Your task to perform on an android device: There is a cycling competition in my city on September 30 at 6 A.M to 11 A.M., and I want to participate in this competition, so create an event in the calendar app to remind me for the cycling competition.
Image 0: 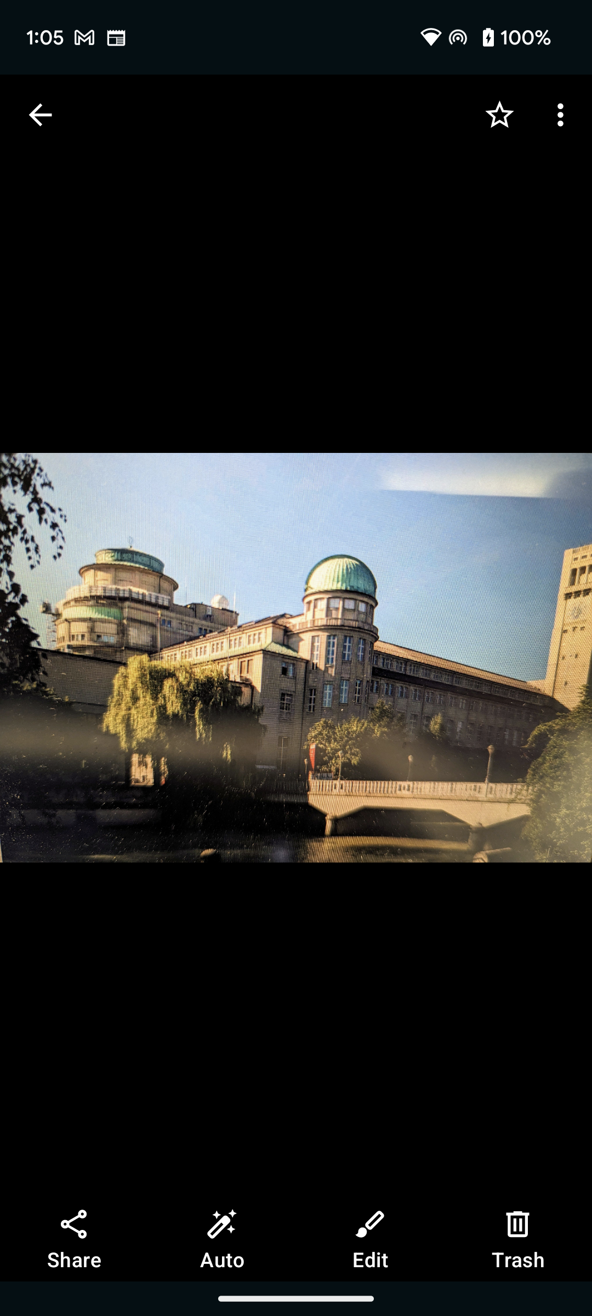
Open the Calendar app
Step 0: open app "Calendar"
Image 1: 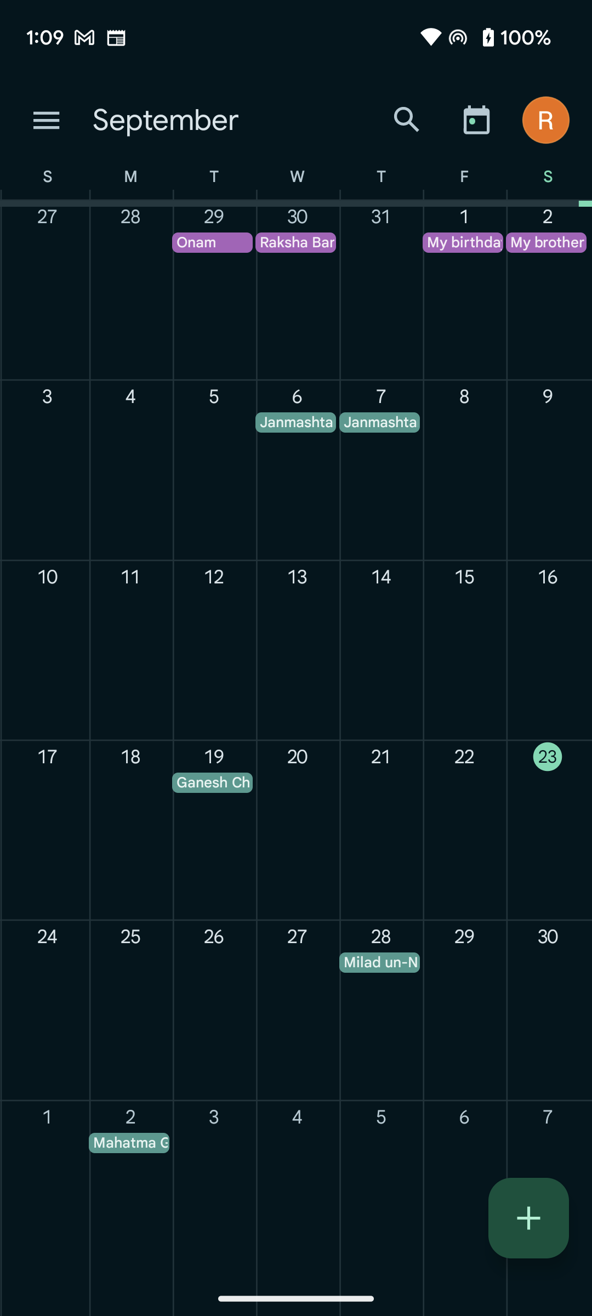
Click on the plus icon at the bottom right corner of the screen to view the create event option
Step 1: click (528, 1218)
Image 2: 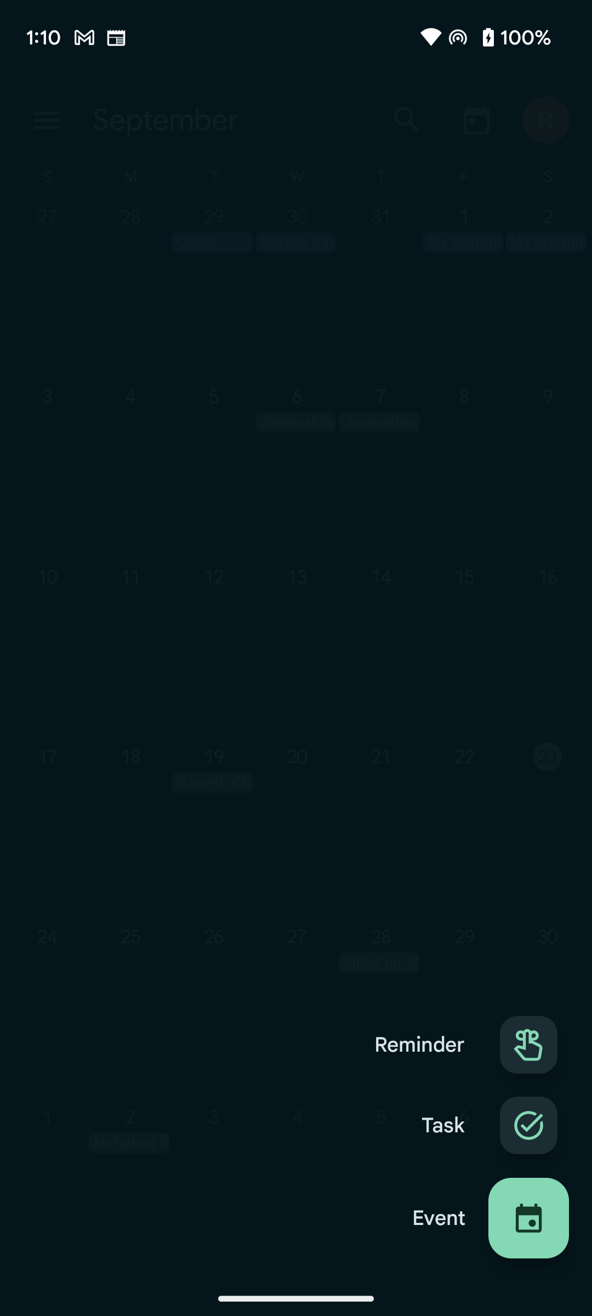
Click on the Event option to create an event
Step 2: click (464, 1192)
Image 3: 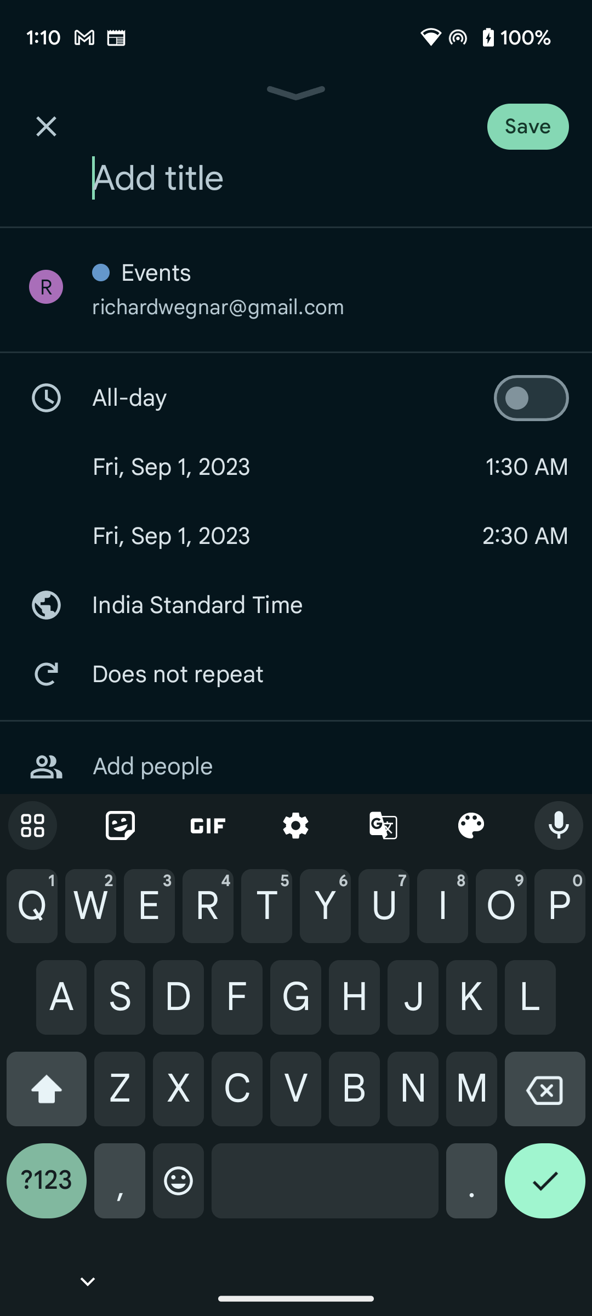
Type Cycling competition in the Add title section to set the title of the event
Step 3: type "Cycling competition"
Image 4: 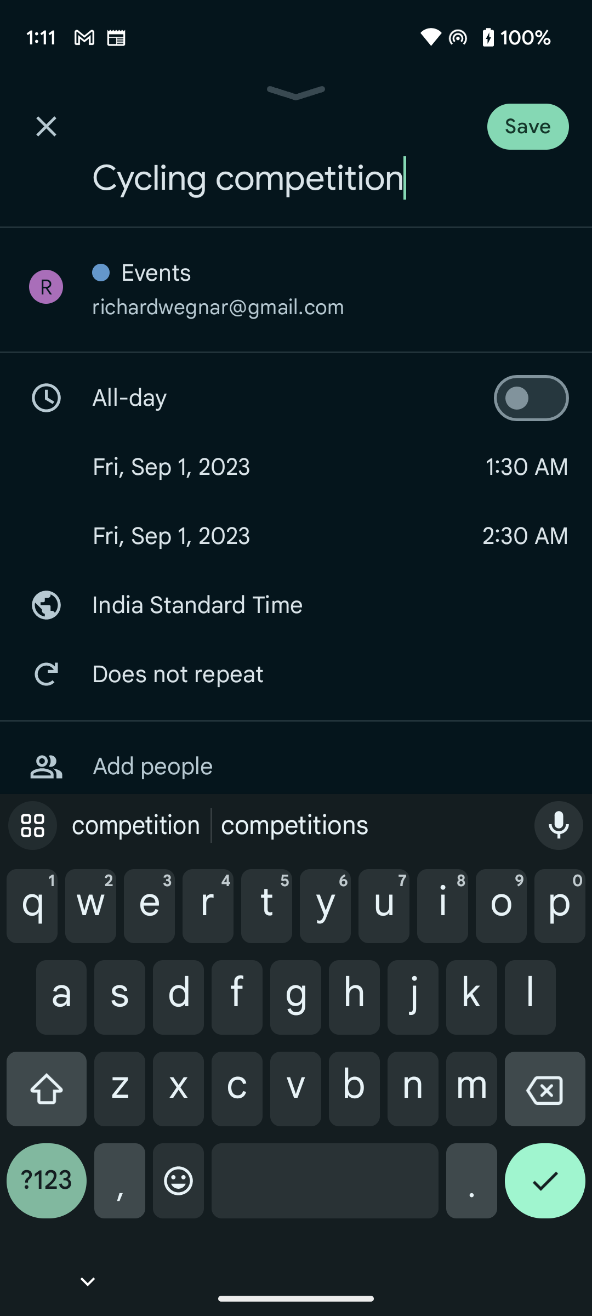
Click on the Fri, Sep1,2023 to set the date
Step 4: click (289, 467)
Image 5: 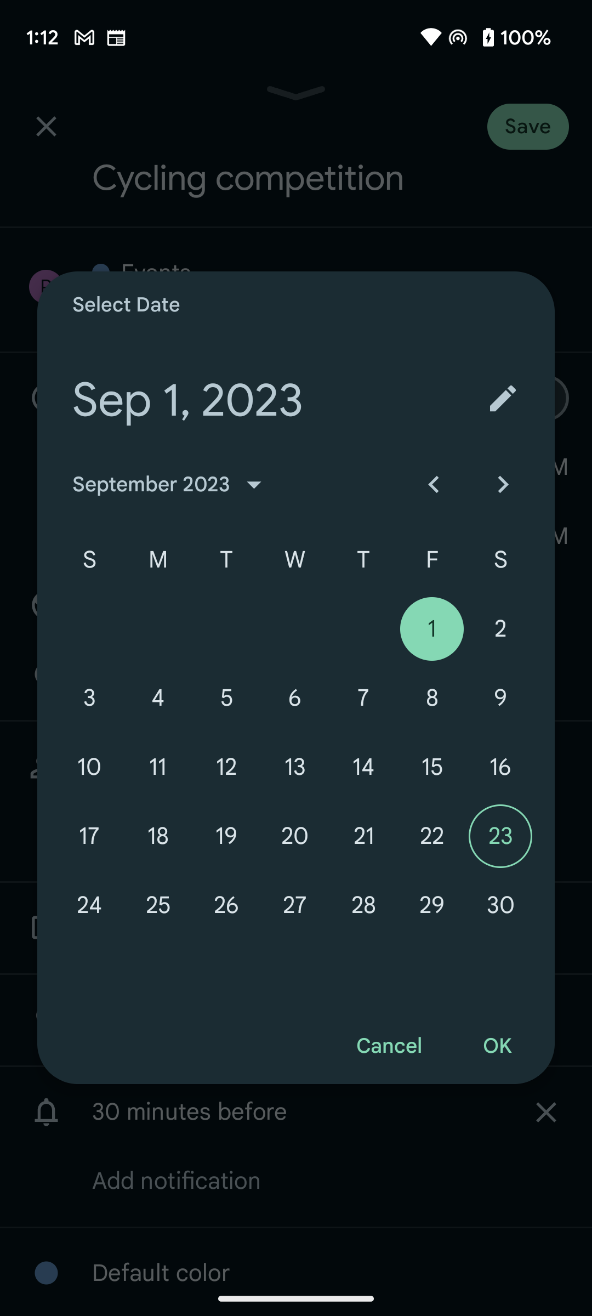
Click on the 30 to select the date
Step 5: click (500, 905)
Image 6: 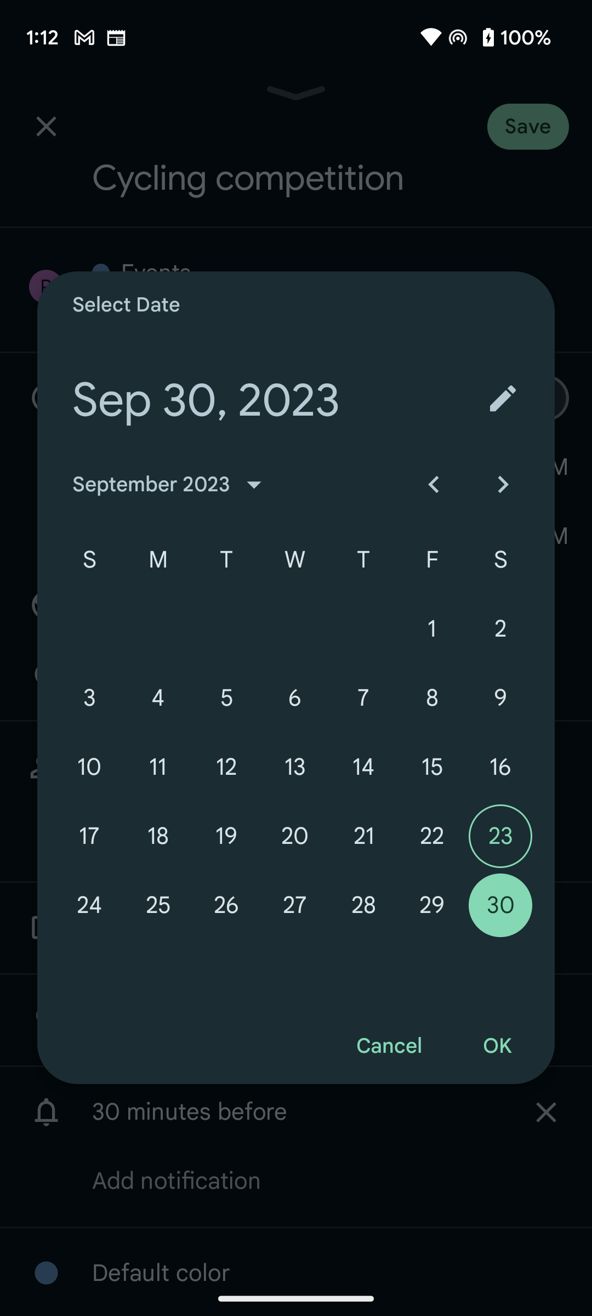
Click on the OK button to save the date
Step 6: click (497, 1046)
Image 7: 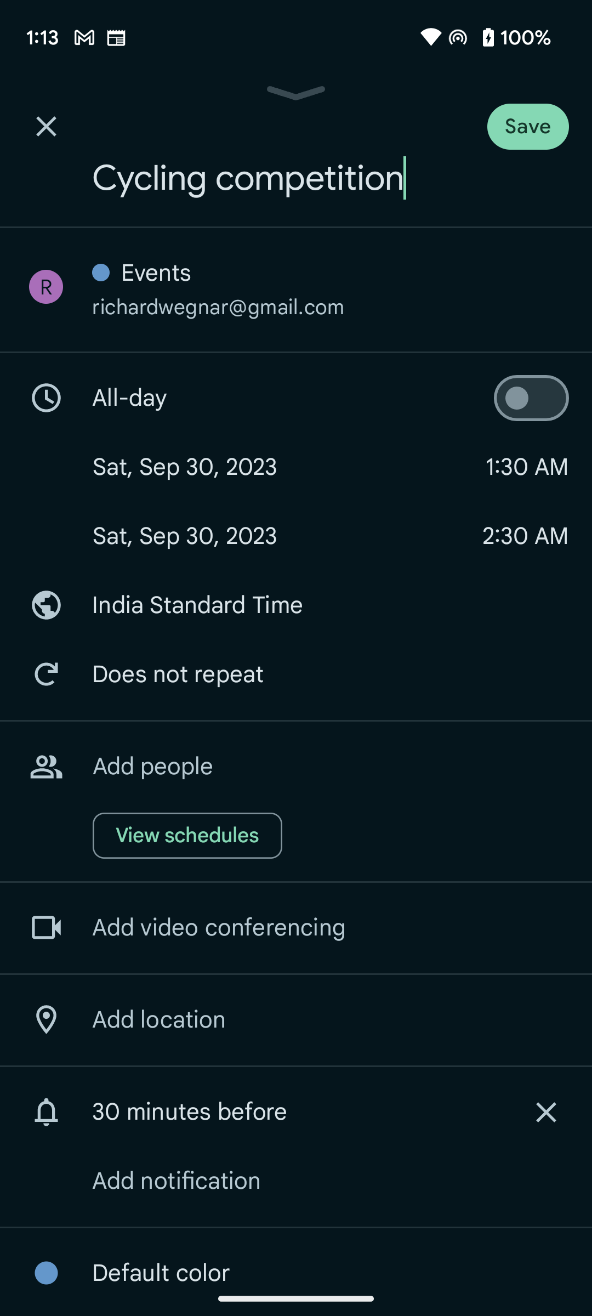
Click on the 1:30 AM to set the time
Step 7: click (527, 467)
Image 8: 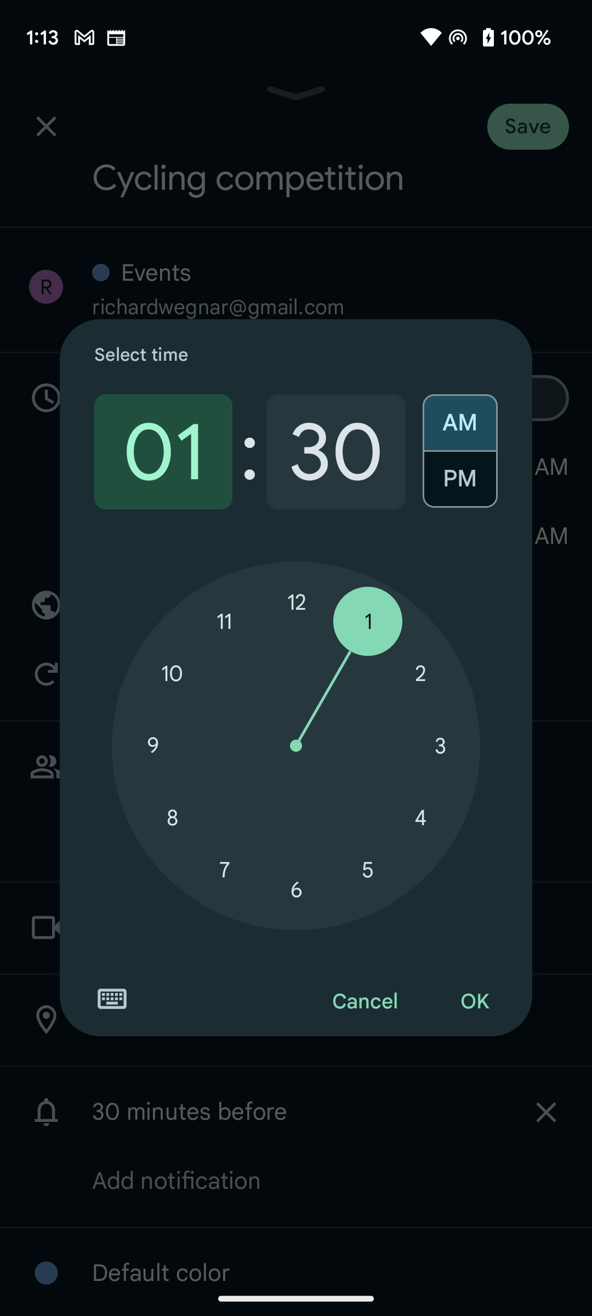
Click on the 6 to select the time in hours
Step 8: click (296, 889)
Image 9: 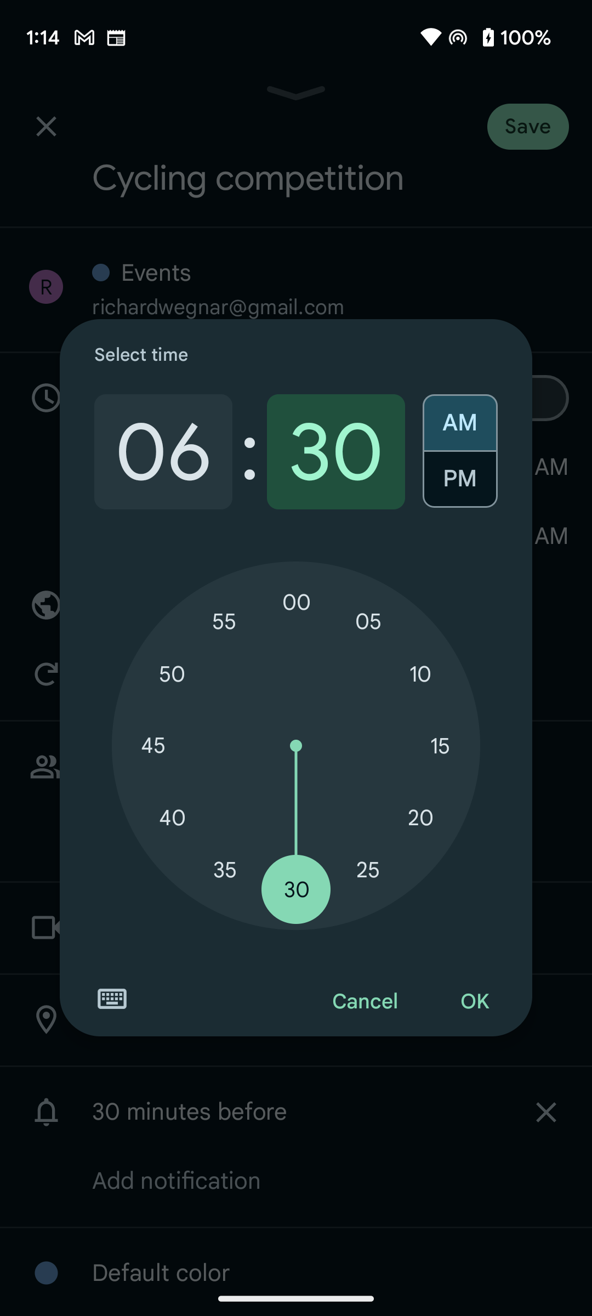
Click on the 00 to select the time in minutes.
Step 9: click (296, 602)
Image 10: 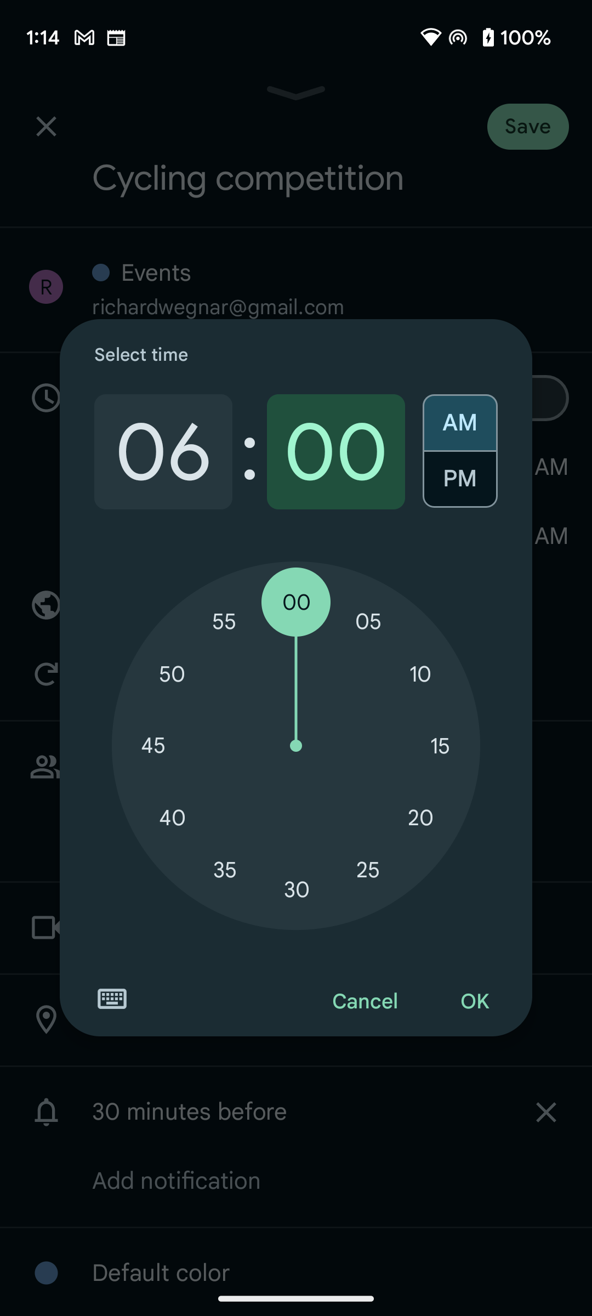
Click on the OK button to save the time
Step 10: click (474, 1002)
Image 11: 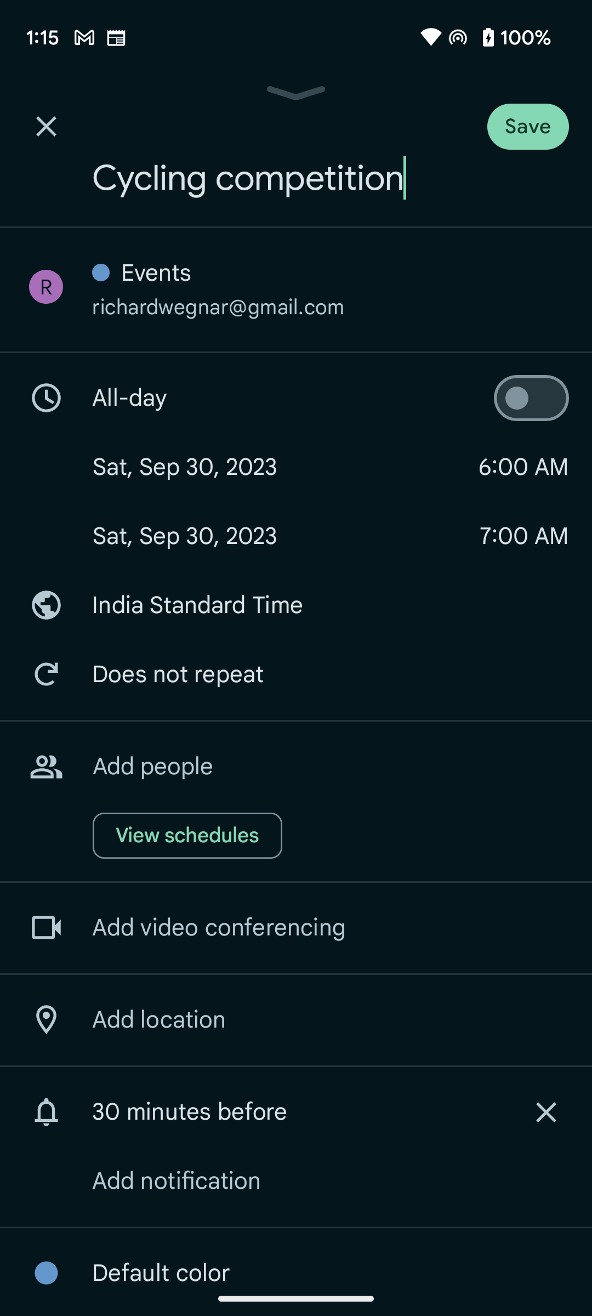
Click on the 7:00 AM to set the end time of the event
Step 11: click (523, 536)
Image 12: 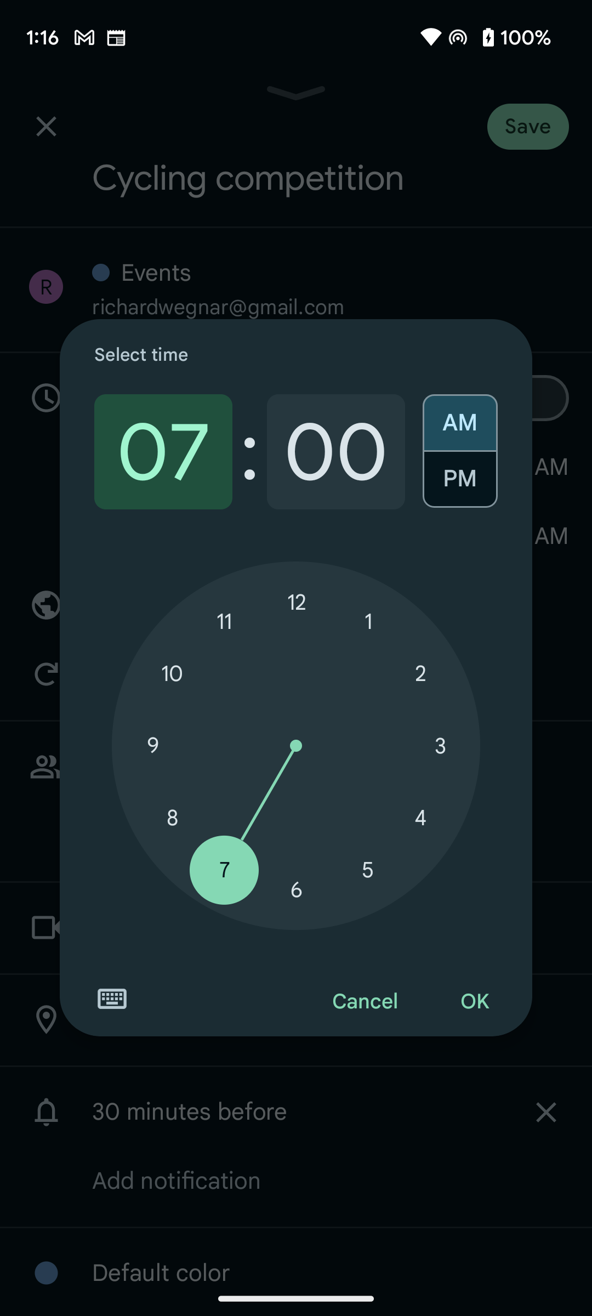
Click on the 11 to select the time in hours
Step 12: click (224, 621)
Image 14: 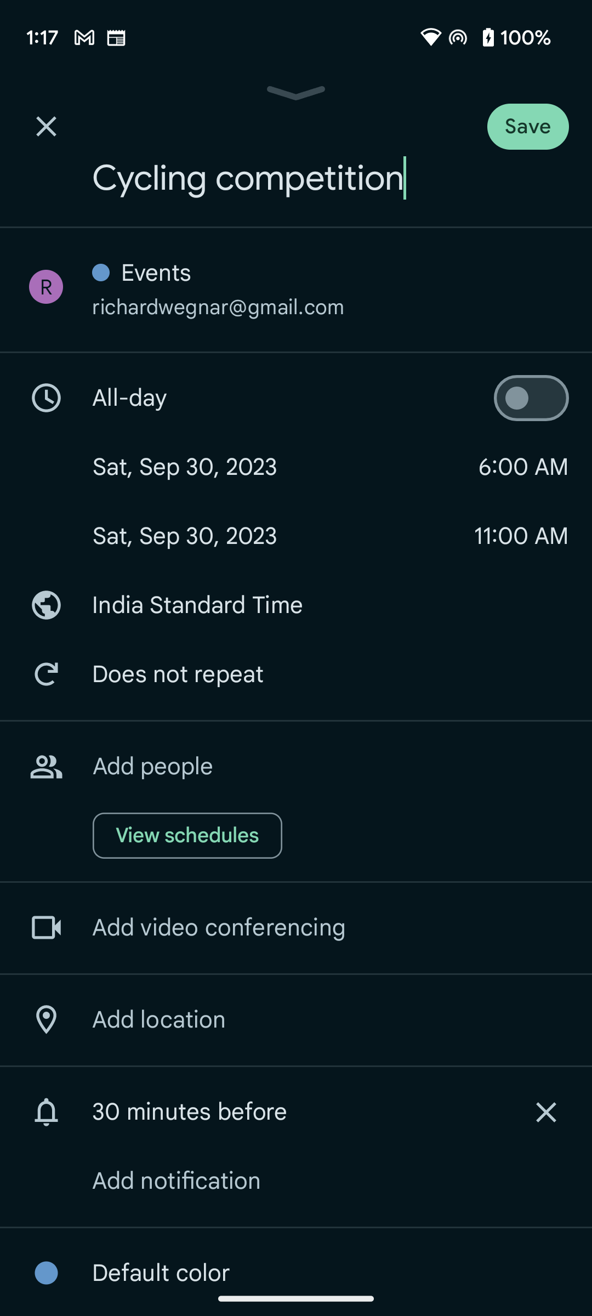
Click on the Save button at the top right corner of the screen to create an event.
Step 14: click (551, 120)